Your task to perform on an android device: Open the Google Forms app and save the form.
Image 0: 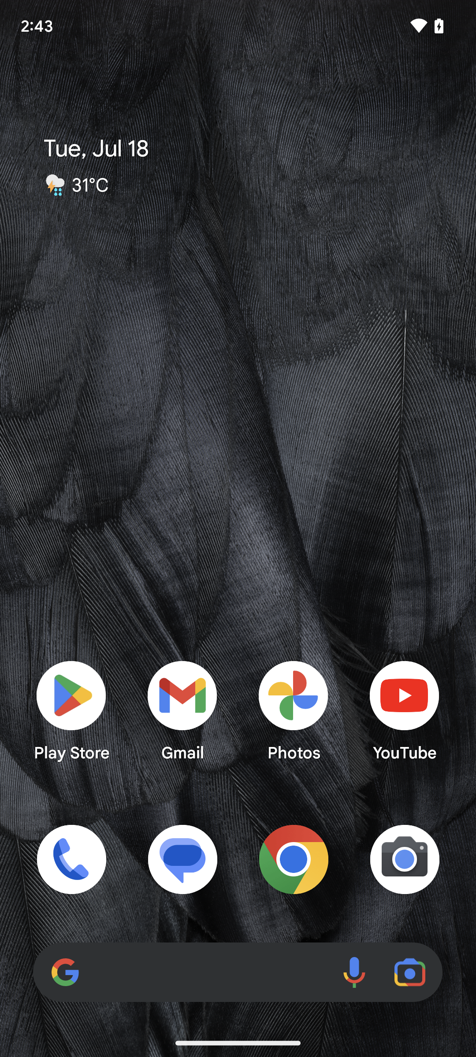
open Google Forms app
Step 0: open app "Forms app"
Image 1: 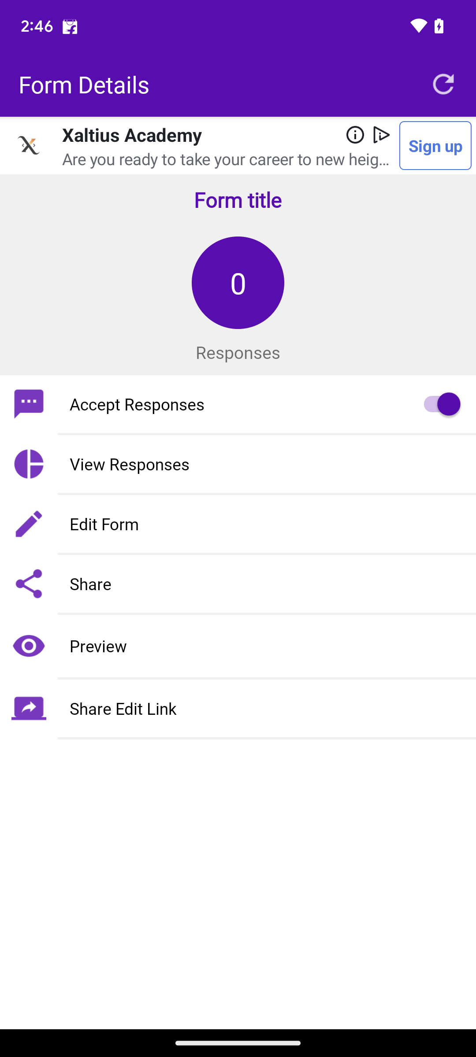
Go to the preview present at the second-last option.
Step 1: click (150, 646)
Image 2: 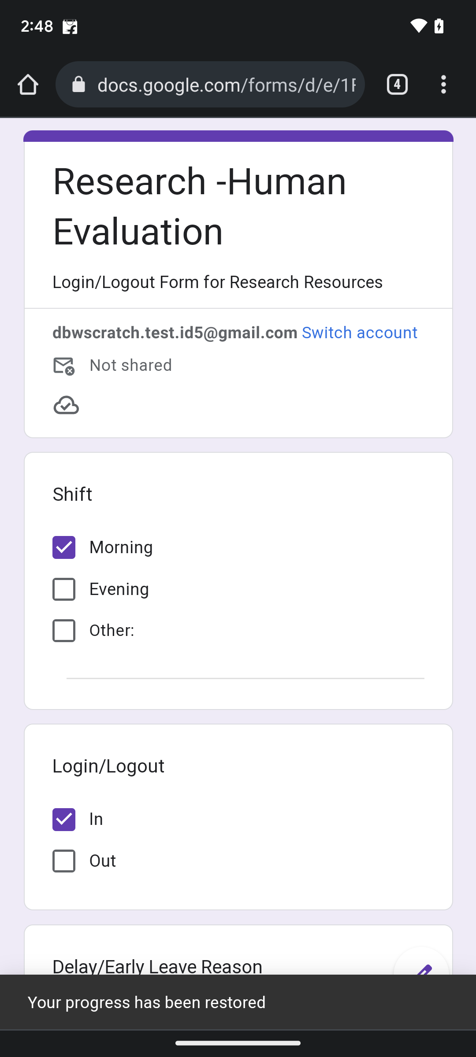
Scroll up to view the full form.
Step 2: scroll down
Image 3: 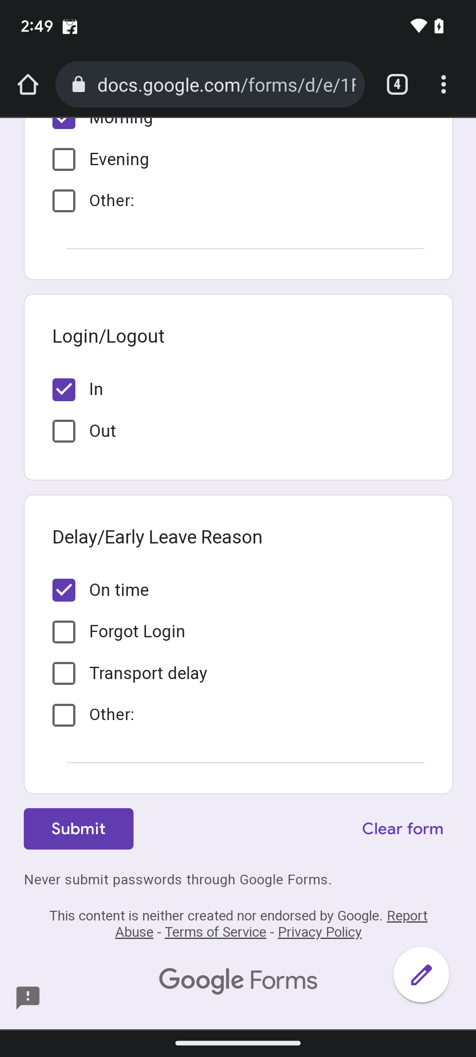
Click on Submit Present at the bottom of the screen.
Step 3: click (78, 829)